Your task to perform on an android device: I have to add a video that I saved earlier to enhance my presentation. Insert a video in the slide in the PowerPoint app.
Image 0: 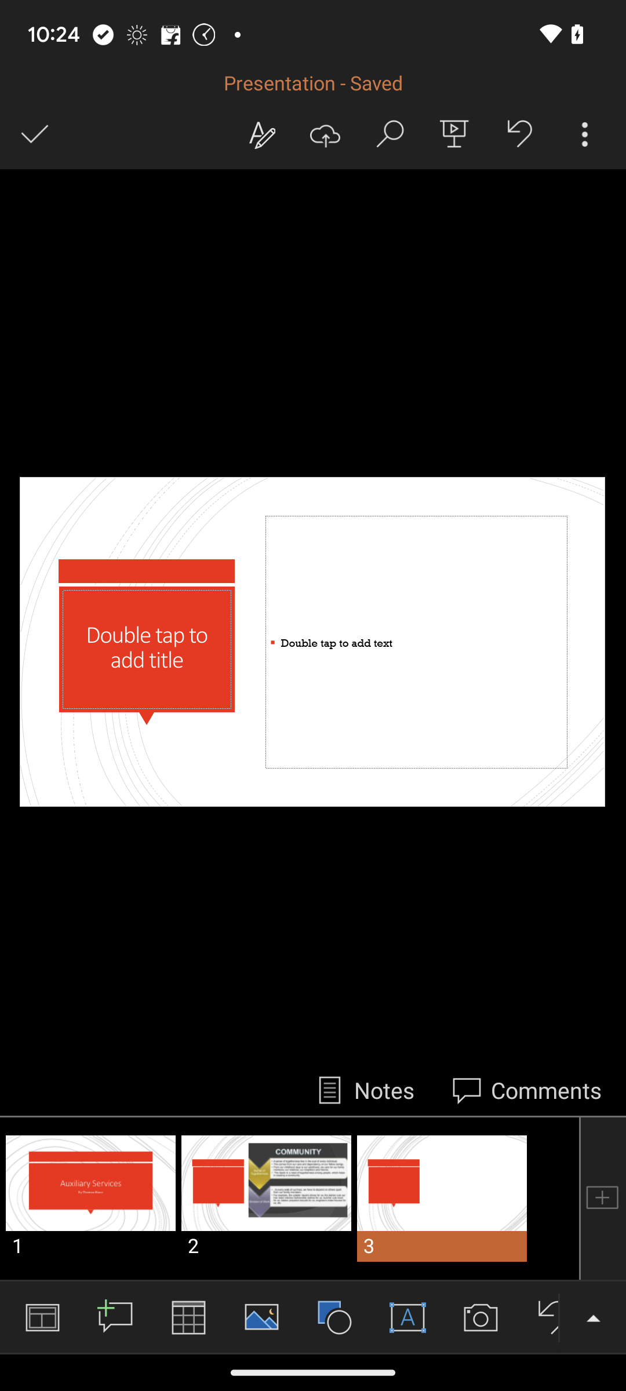
Click on the arrow upward button.
Step 0: click (593, 1317)
Image 1: 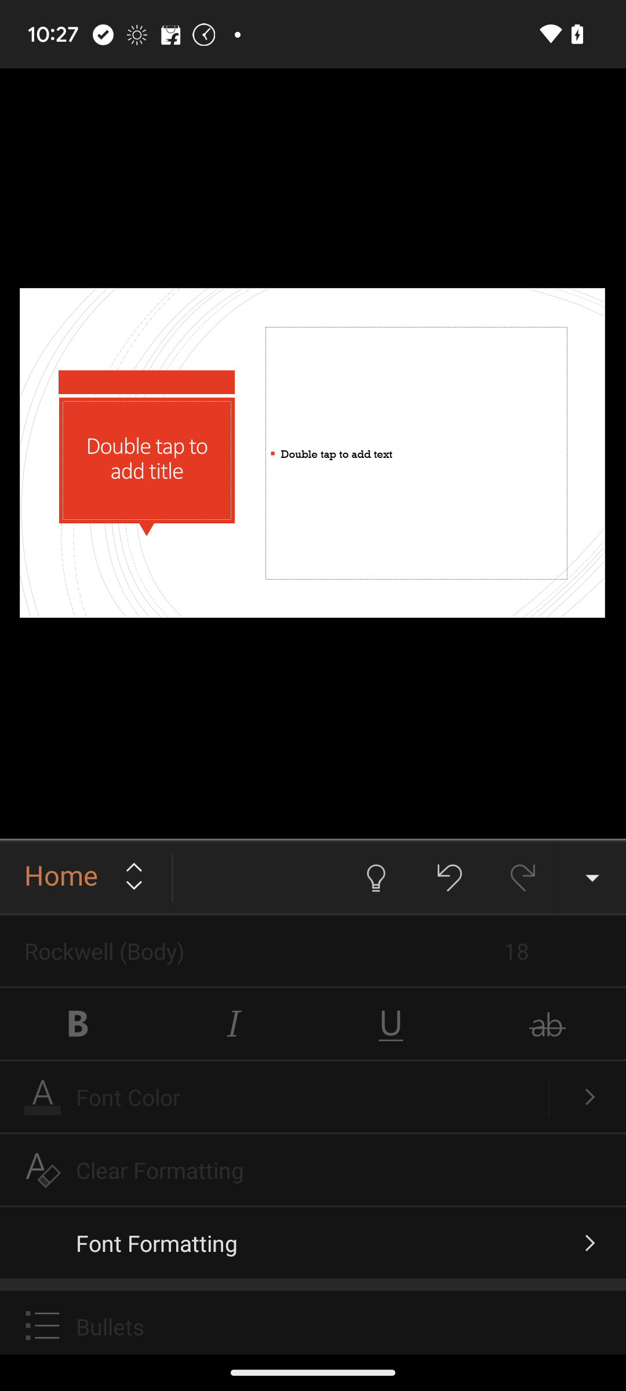
Click on the Home button.
Step 1: click (86, 877)
Image 2: 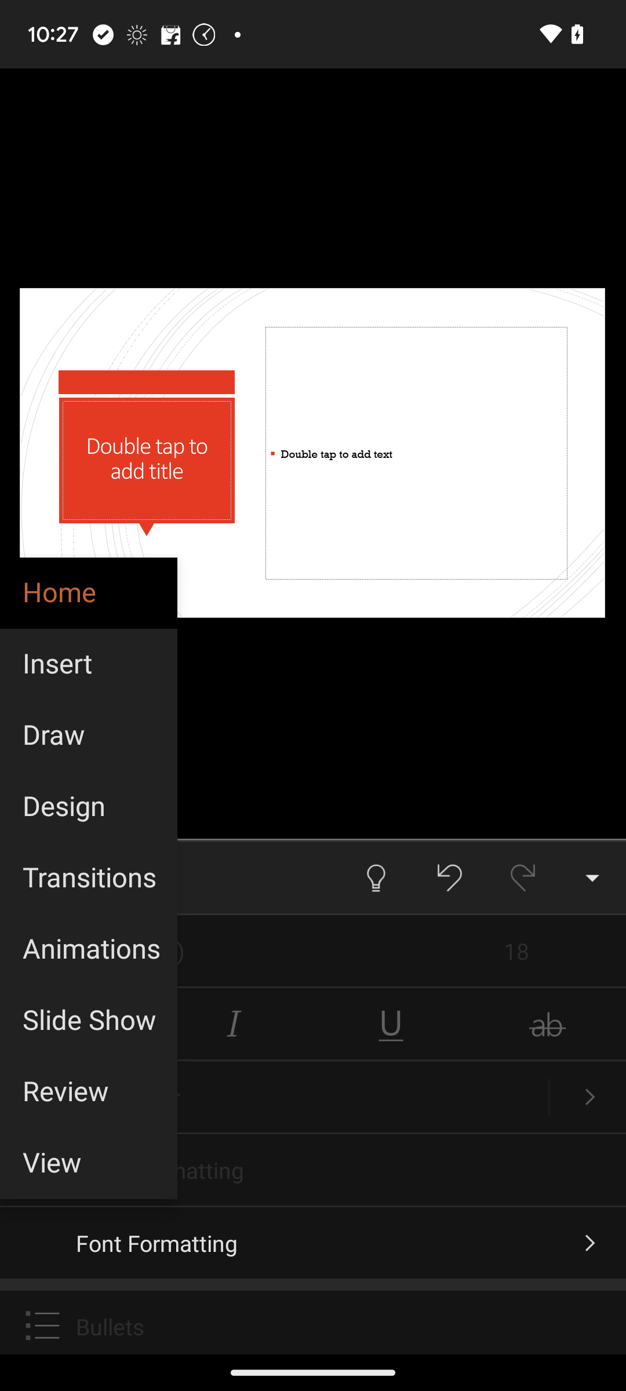
Click on the Insert button.
Step 2: click (88, 664)
Image 3: 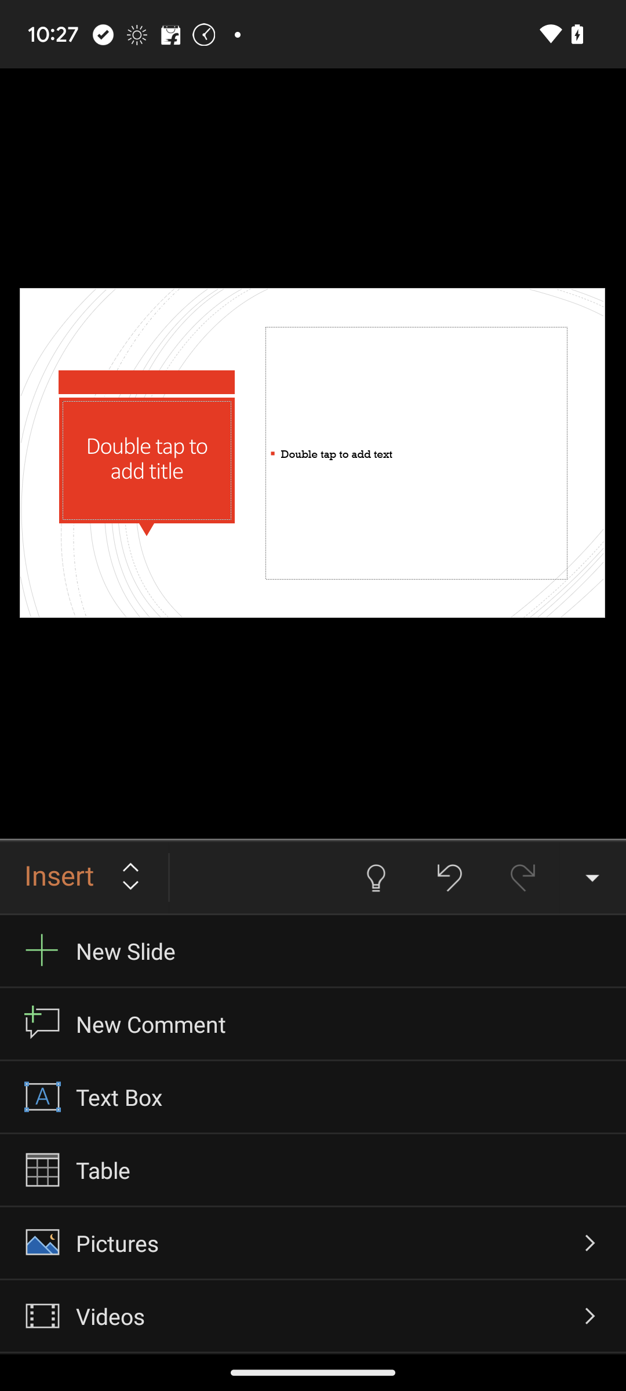
Select the videos option.
Step 3: click (313, 1316)
Image 4: 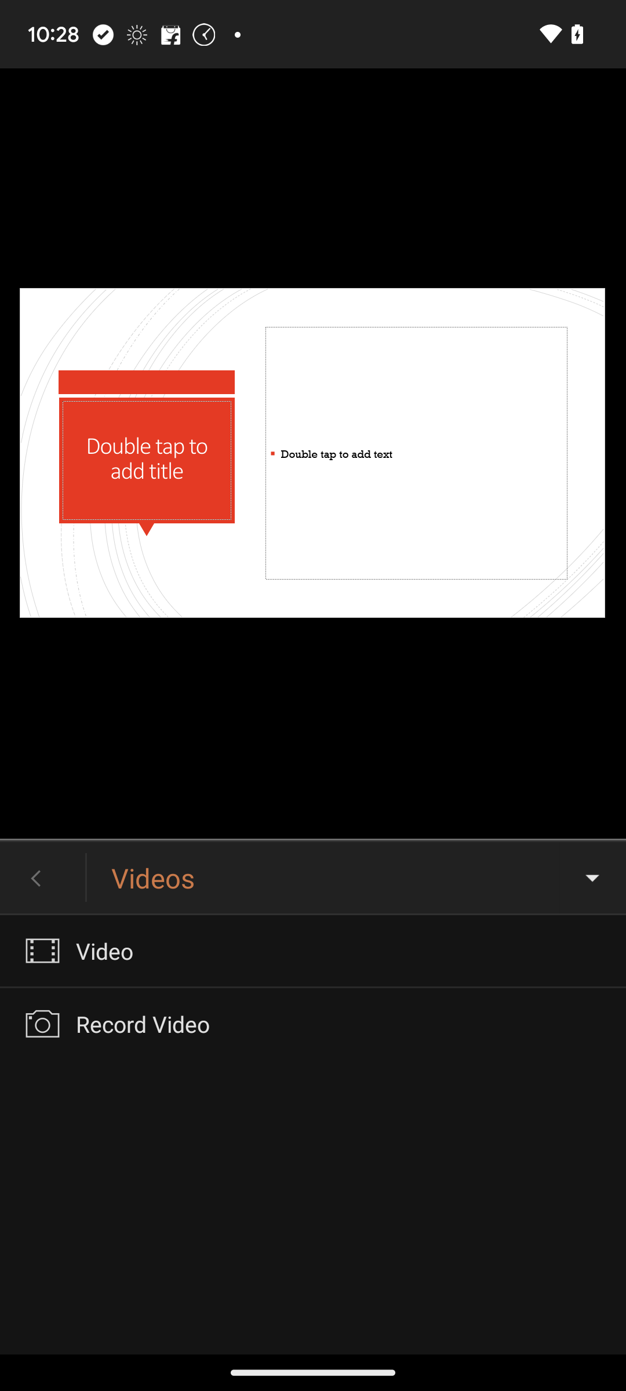
Click on the first option.
Step 4: click (313, 951)
Image 5: 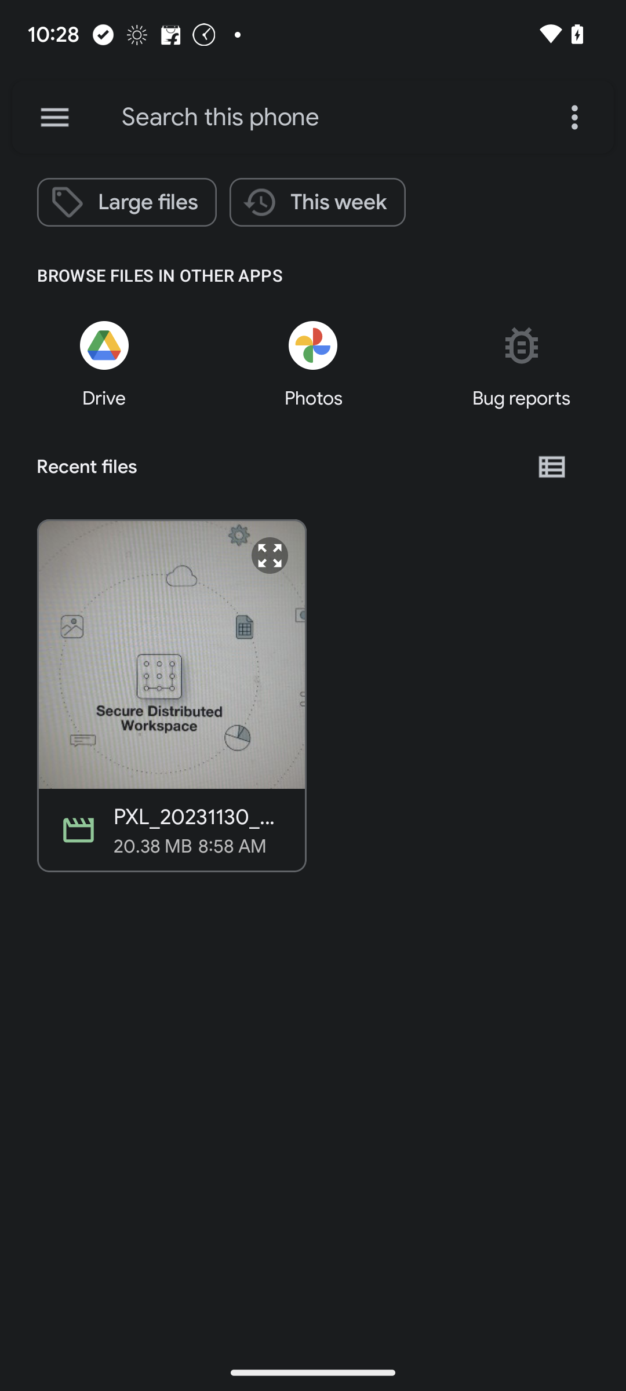
Select the video.
Step 5: click (172, 653)
Image 6: 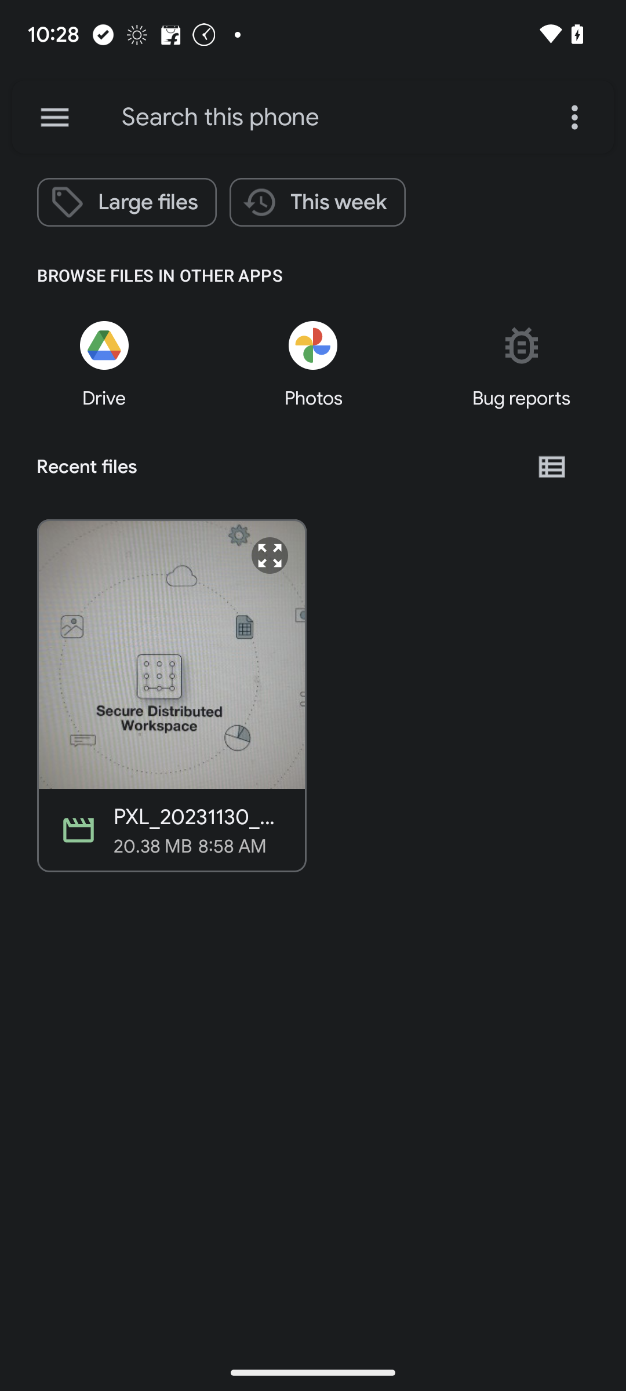
Select the video.
Step 6: wait